Your task to perform on an android device: Unstar the latest email from Hotel Booking Details, as its important work is complete.
Image 0: 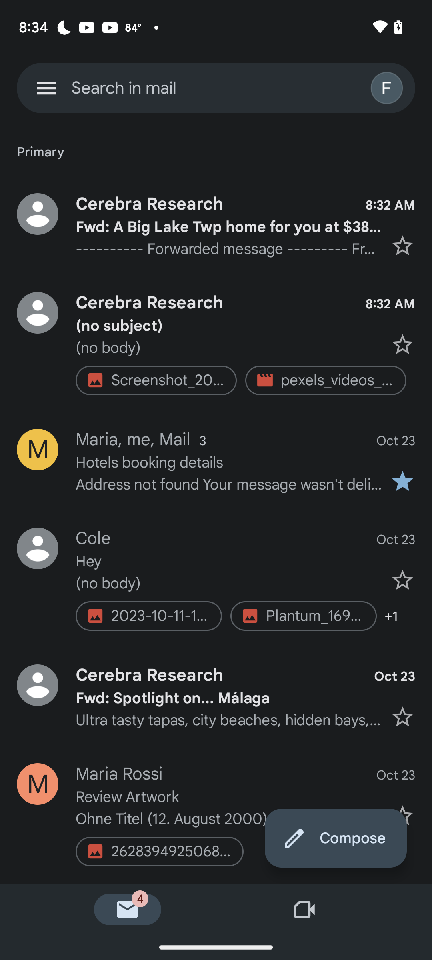
Click on the star option of the hotel booking details email
Step 0: click (216, 461)